Your task to perform on an android device: In the Medito app, In order to improve my meditation, I would want to listen to sounds of nature.
Image 0: 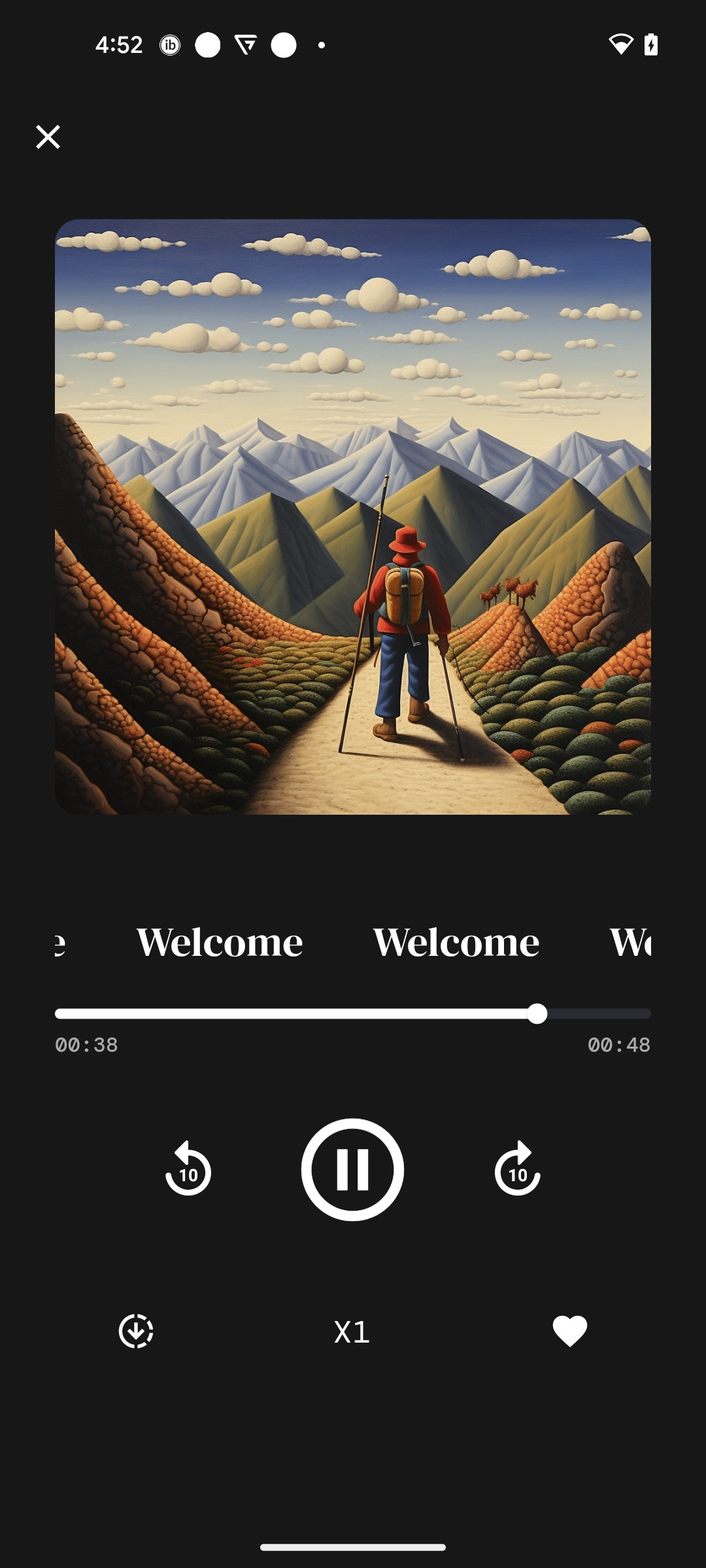
Click on the close icon
Step 0: click (48, 137)
Image 1: 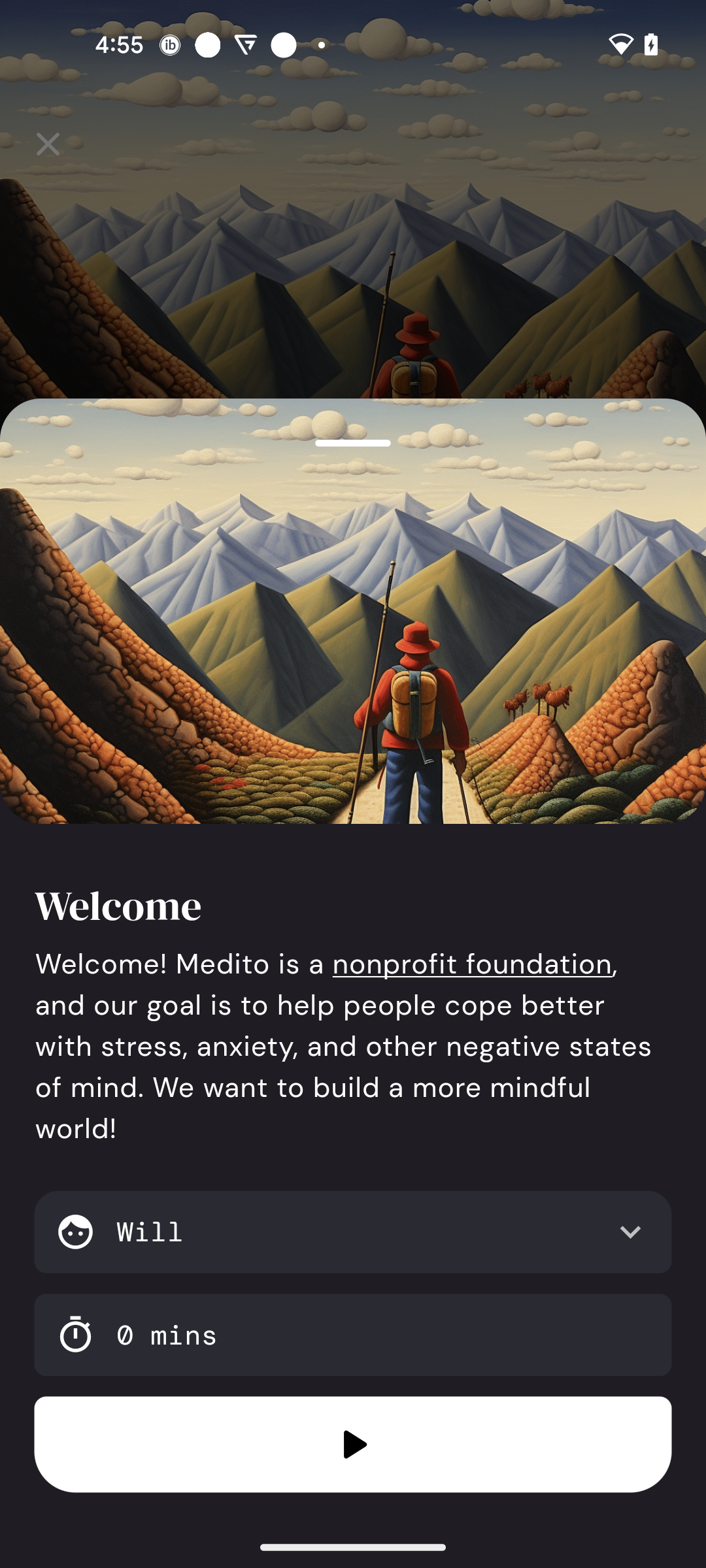
Click on the Play button
Step 1: click (357, 1443)